Your task to perform on an android device: View the weather history for me on the calendar app.
Image 0: 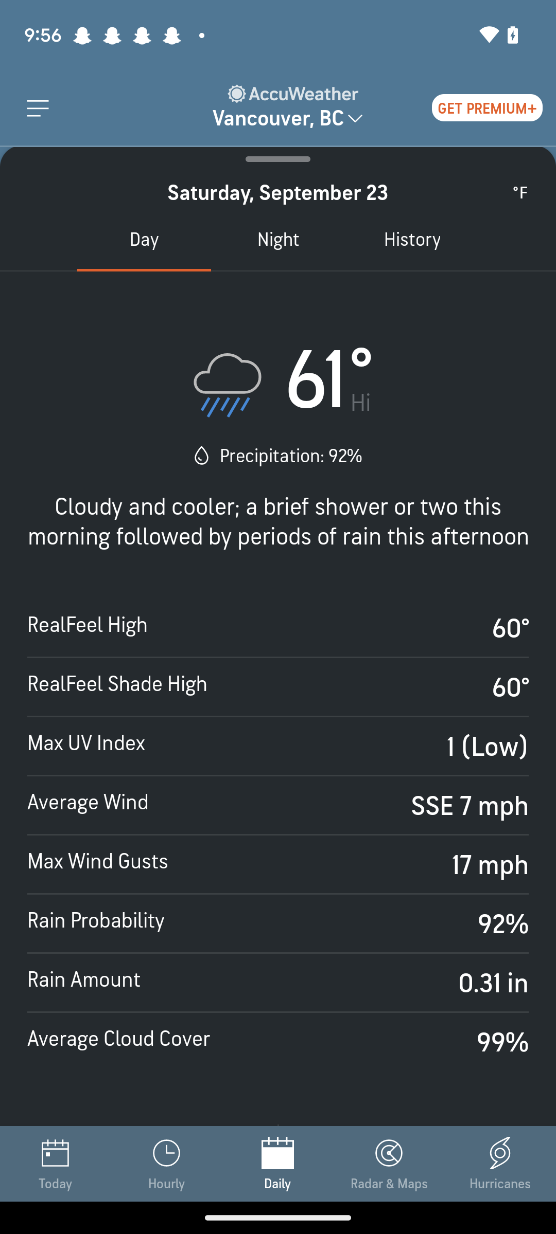
Click on the tab history at the right side in the top.
Step 0: click (412, 239)